Your task to perform on an android device: Open the Atom app, I would like to listen a personalized guided meditation to help me be Calm throughout the day.
Image 0: 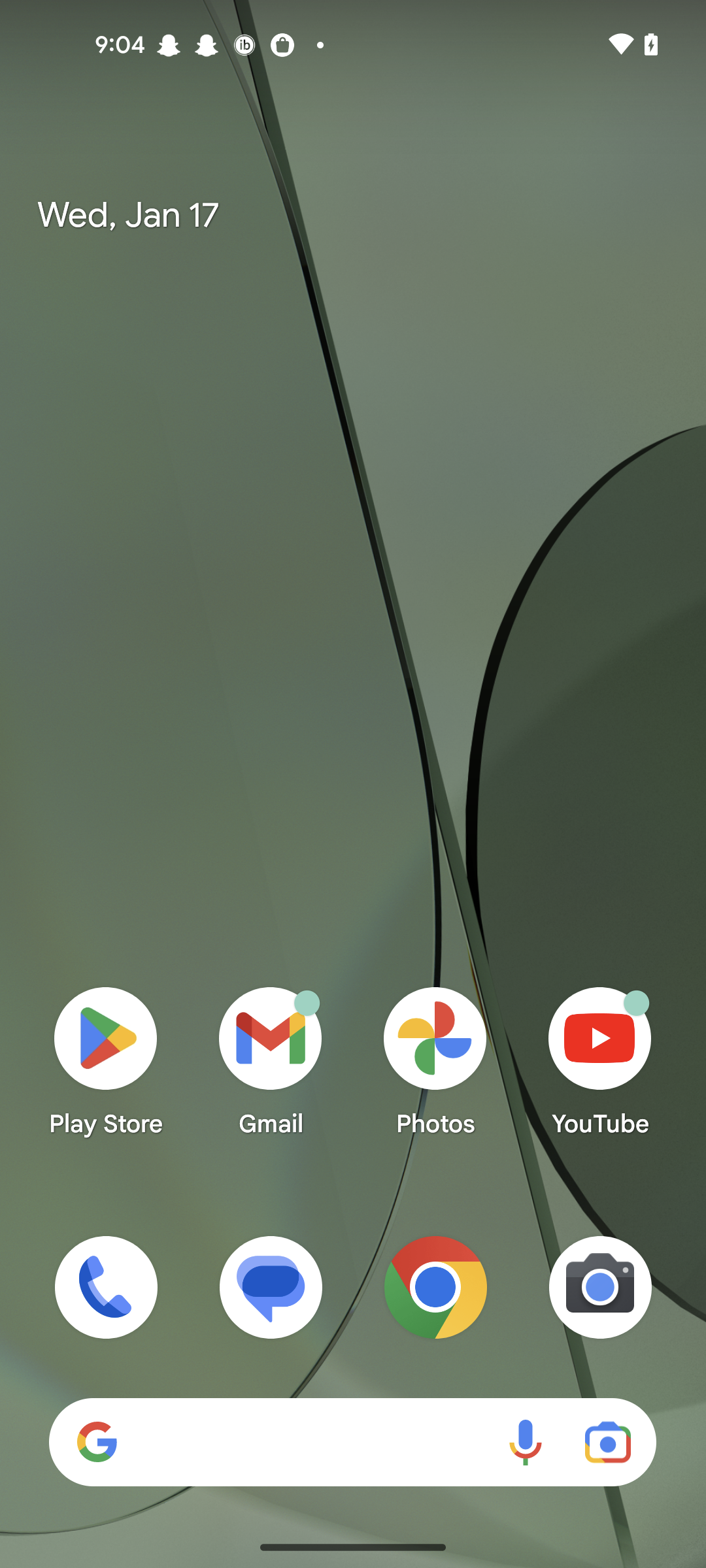
Open the Atom app
Step 0: open app "Atom"
Image 1: 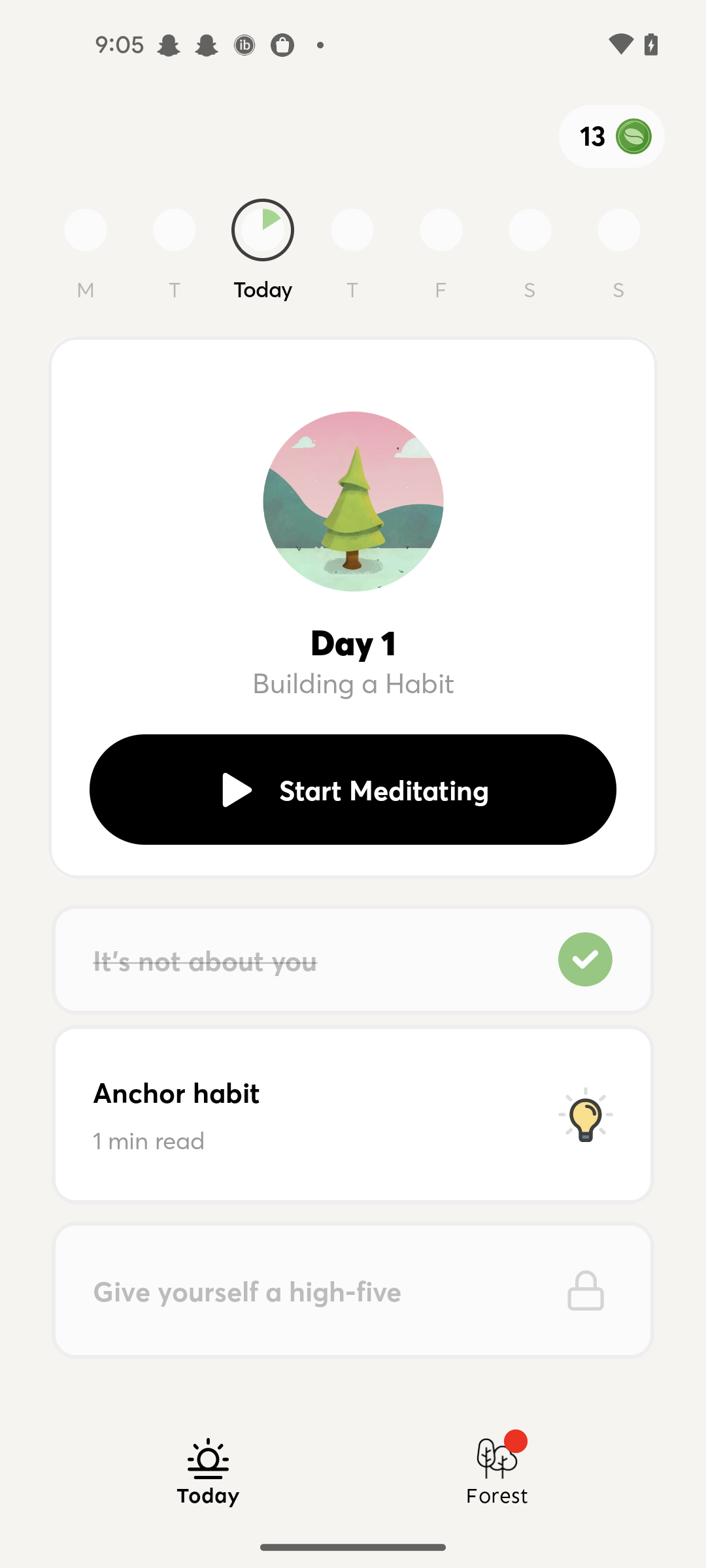
Click on the start mediating tab
Step 1: click (384, 789)